Your task to perform on an android device: I am planning to go to the Eiffel Tower with my son, Olivier Dupont, in Paris, so I want to search for hotels on my trip app.
Image 1: 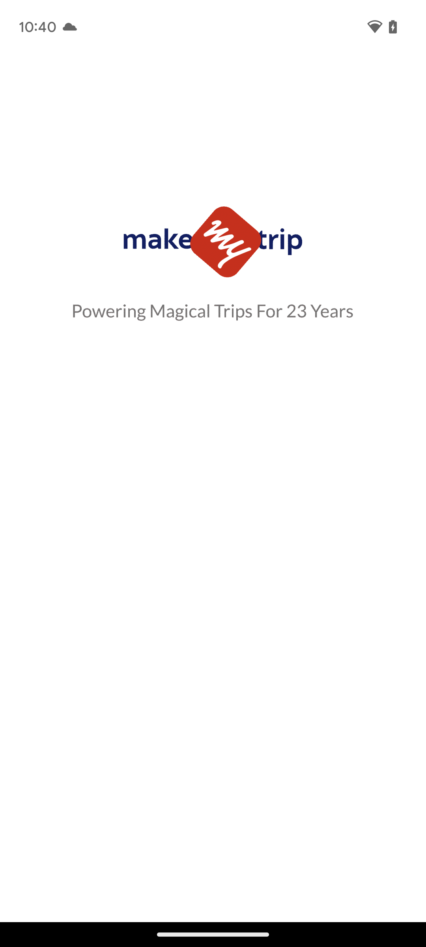
Open the Make My Trip app.
Step 1: wait
Image 2: 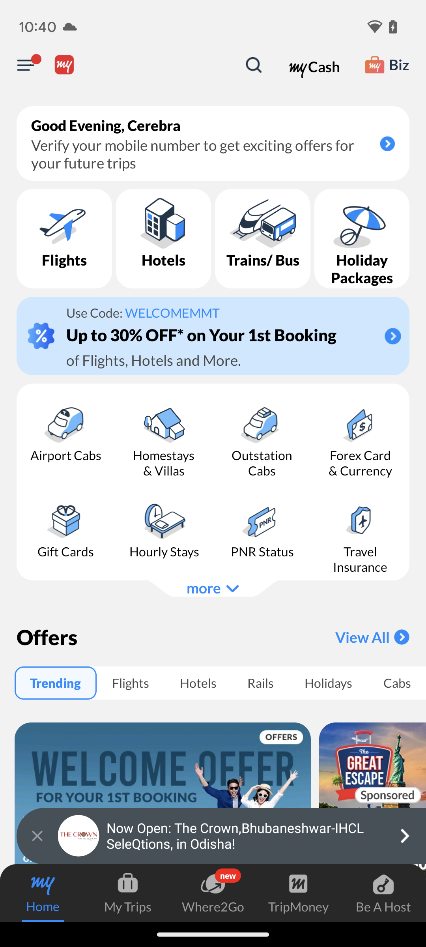
Tap on hotels.
Step 2: click (163, 239)
Image 3: 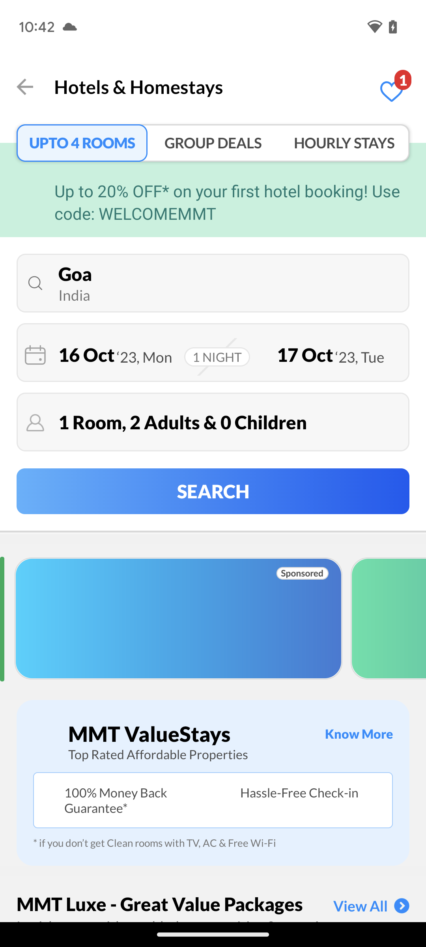
Tap on search.
Step 3: click (213, 491)